Your task to perform on an android device: In the Meditopia app, I should track my progress if I want to keep myself motivated to meditate.
Image 0: 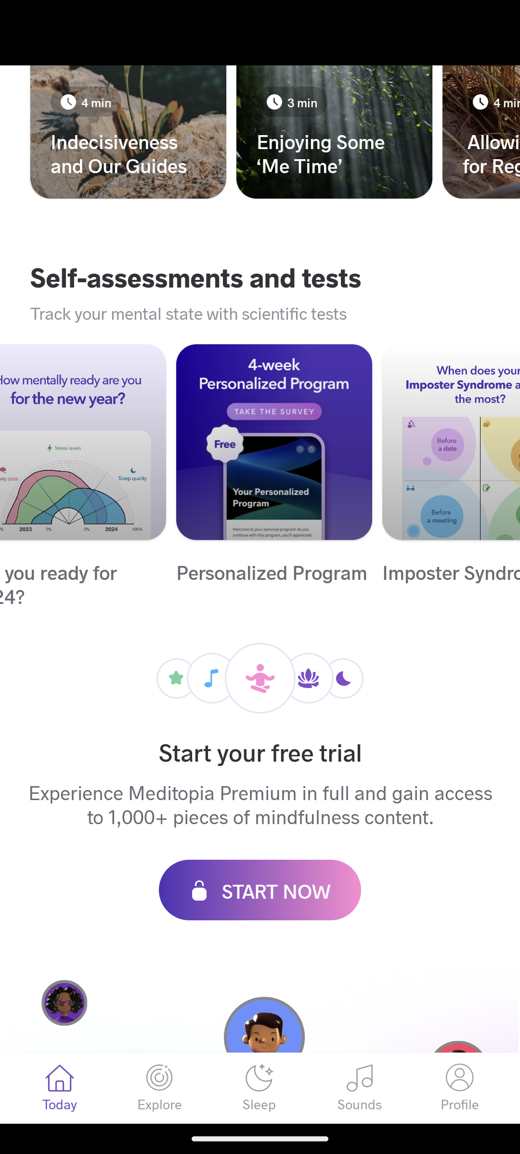
Click on the profile icon 
Step 0: click (460, 1088)